Your task to perform on an android device: I want to view the schedule of Eurostar train leaving at 07:47 from Amsterdam Central.
Image 0: 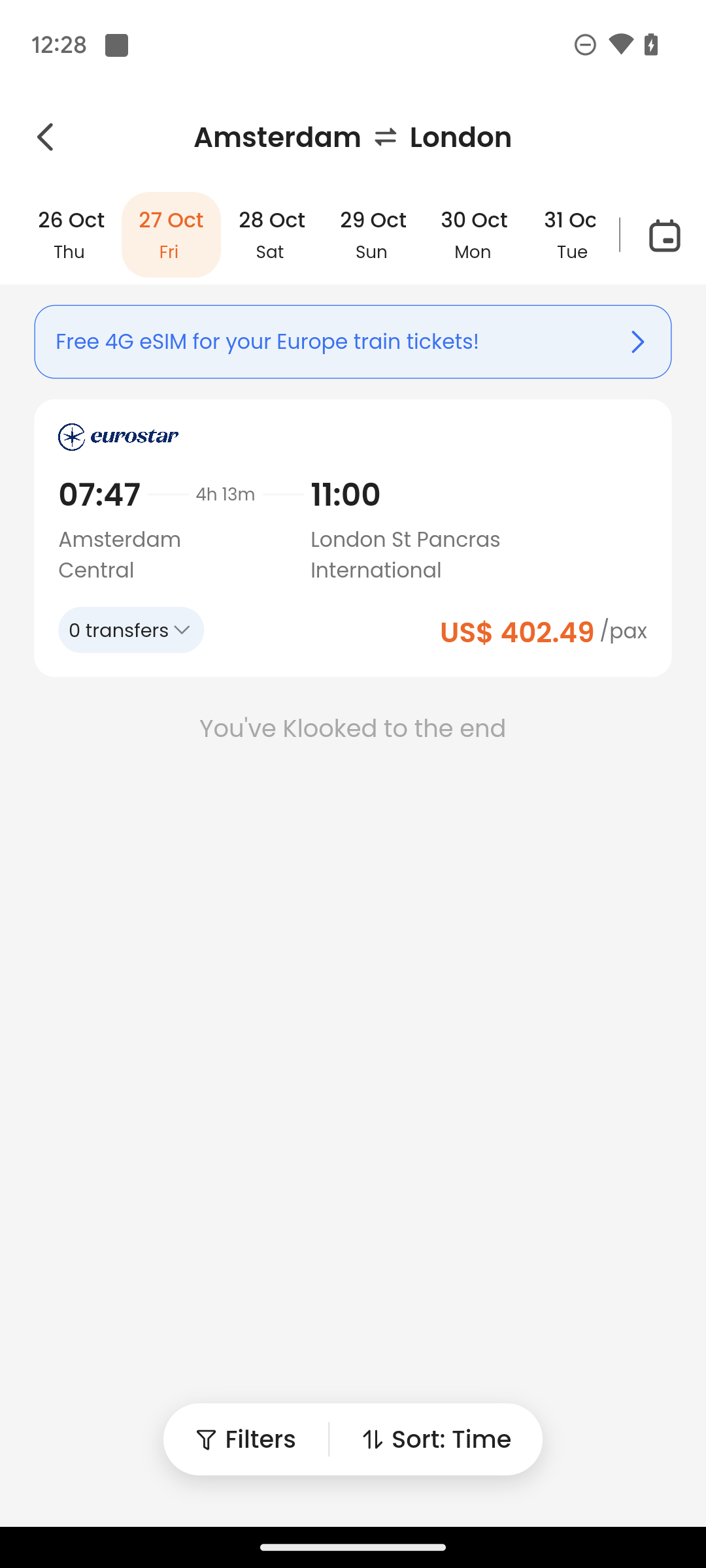
Click on the train details card.
Step 0: click (353, 538)
Image 1: 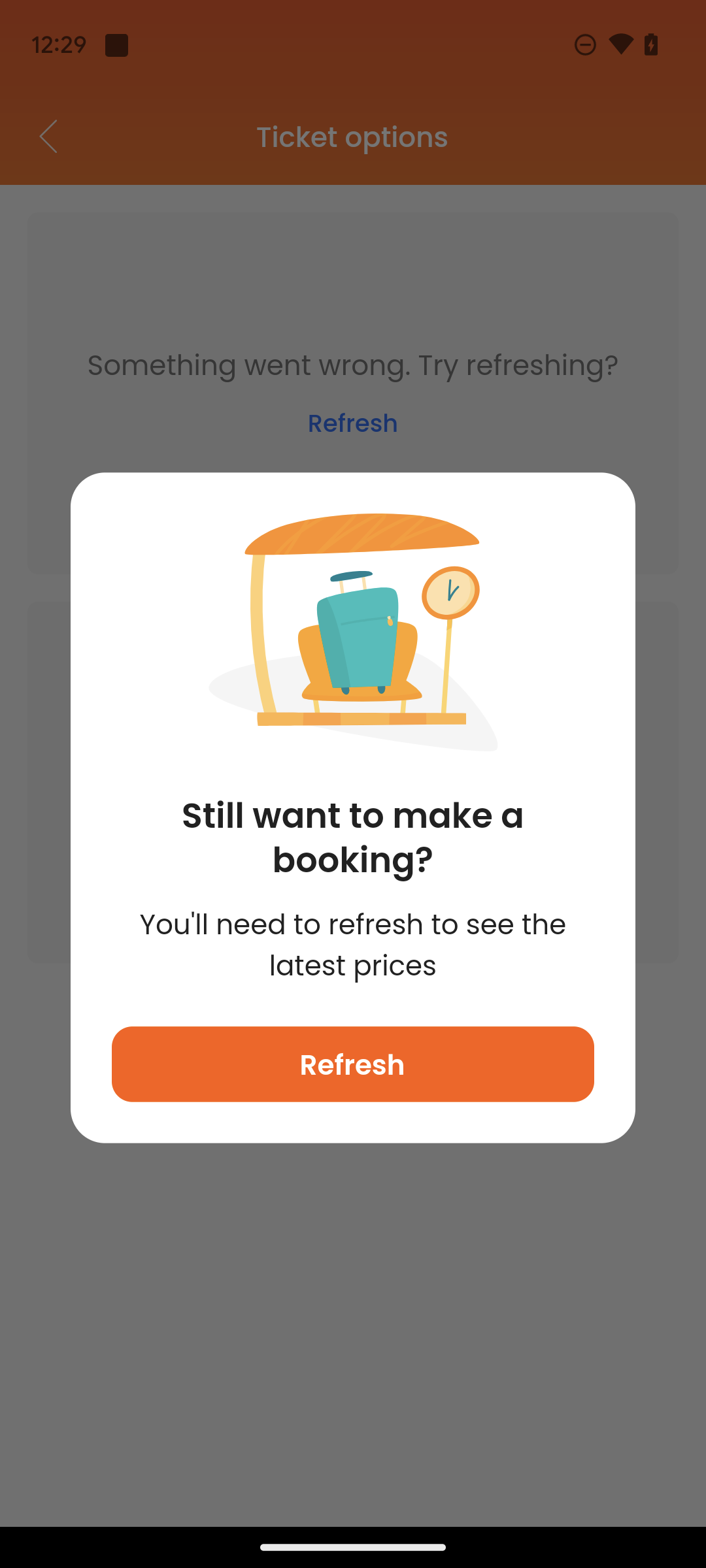
Click on refresh button.
Step 1: click (352, 1064)
Image 2: 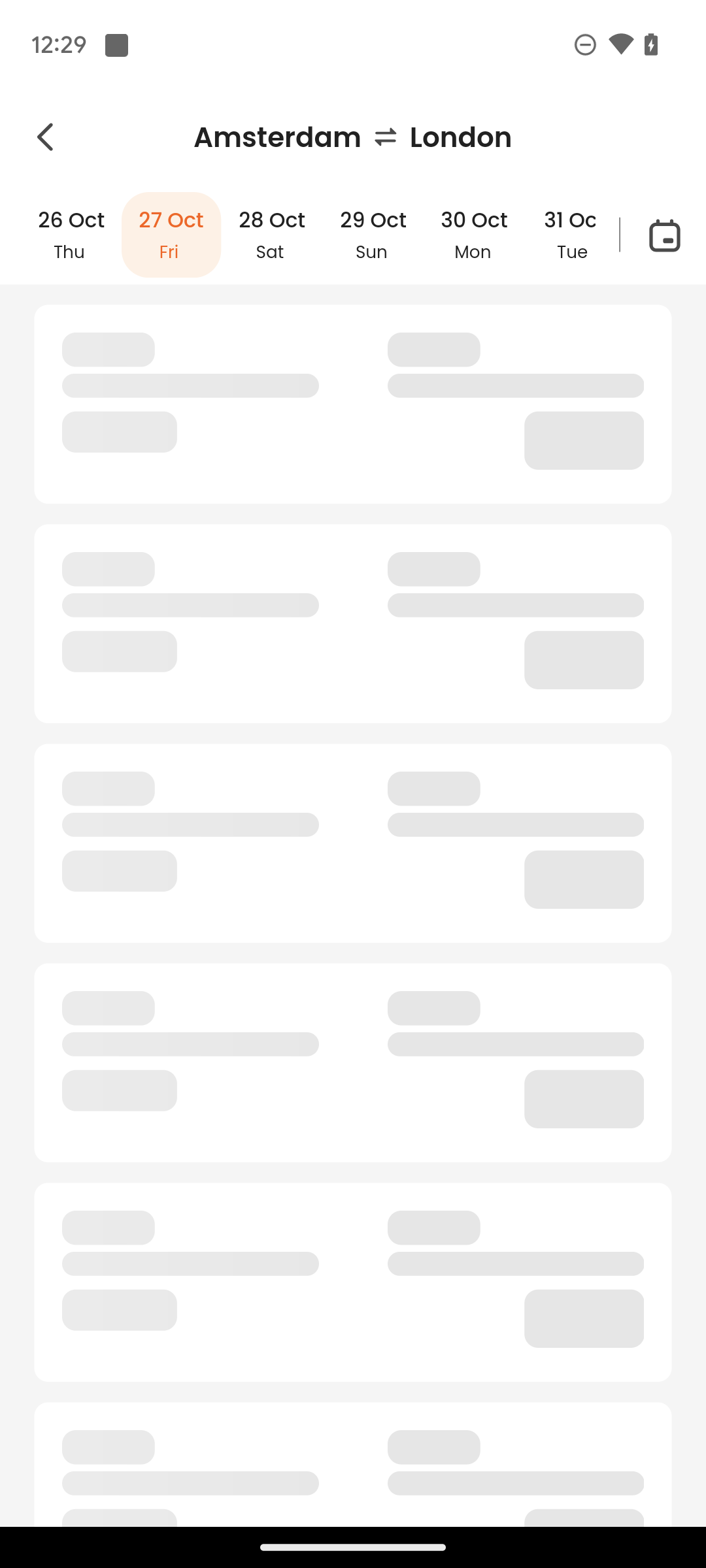
Click on refresh button.
Step 2: wait
Image 4: 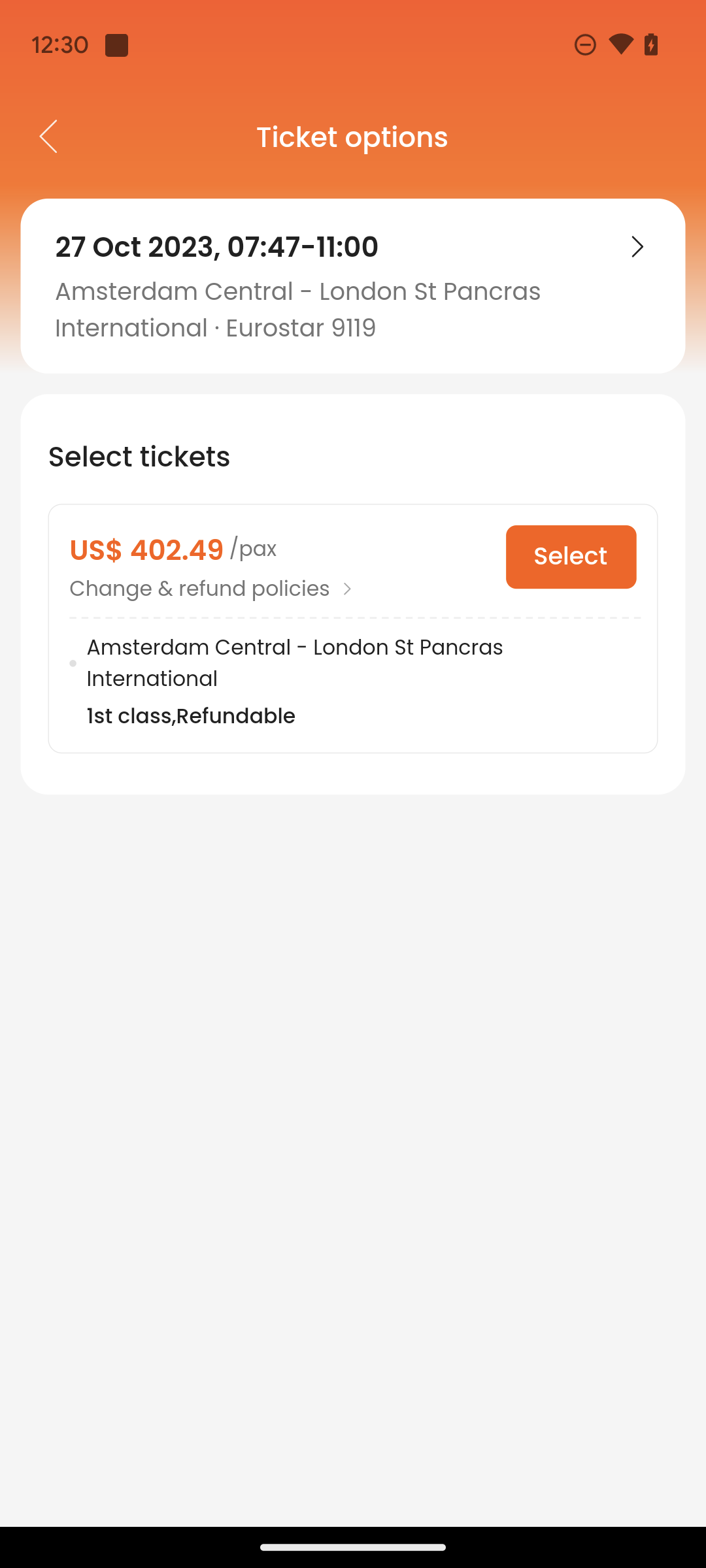
Click on the forward icon on the top right side.
Step 4: click (353, 286)